Your task to perform on an android device: Sign out to the Outlook app
Image 0: 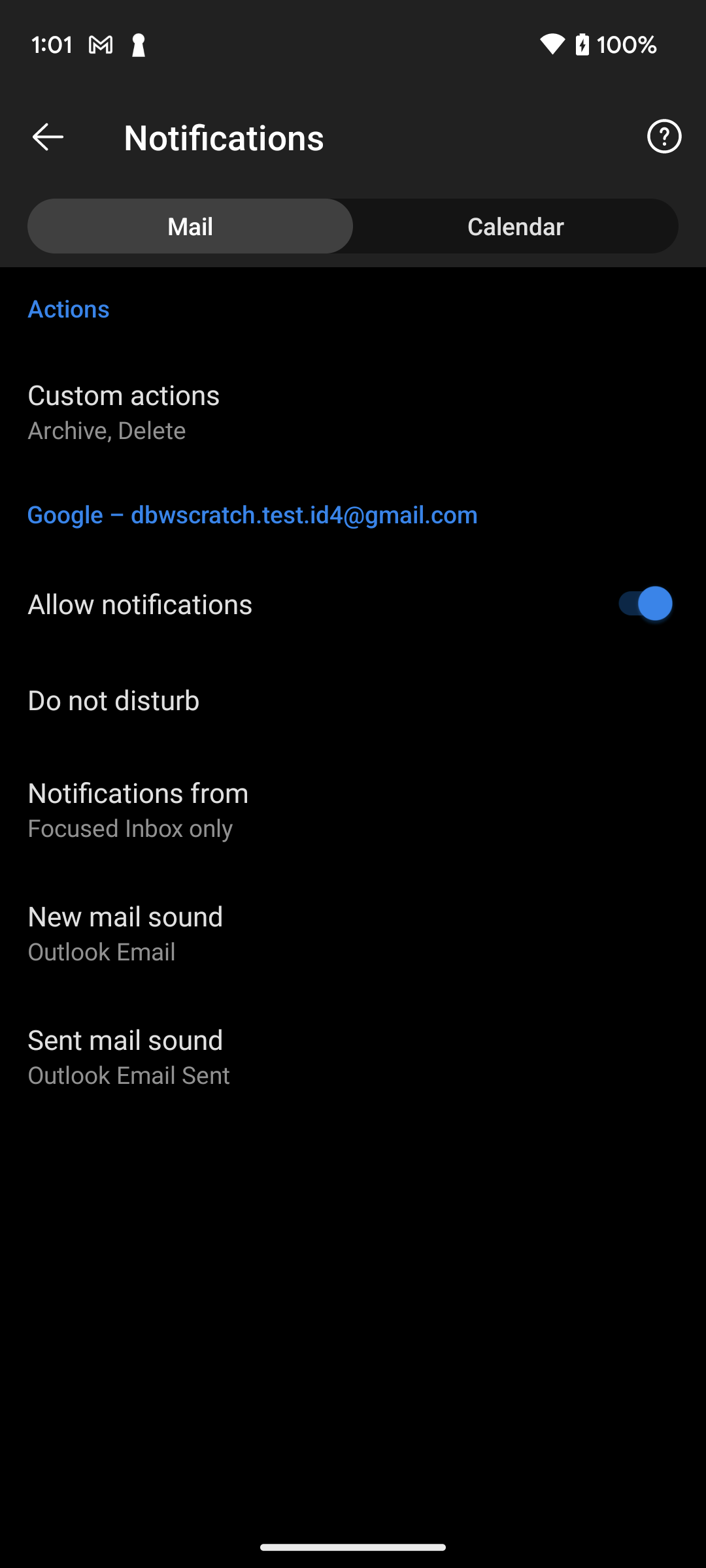
Go back to the previous page
Step 0: press back button
Image 1: 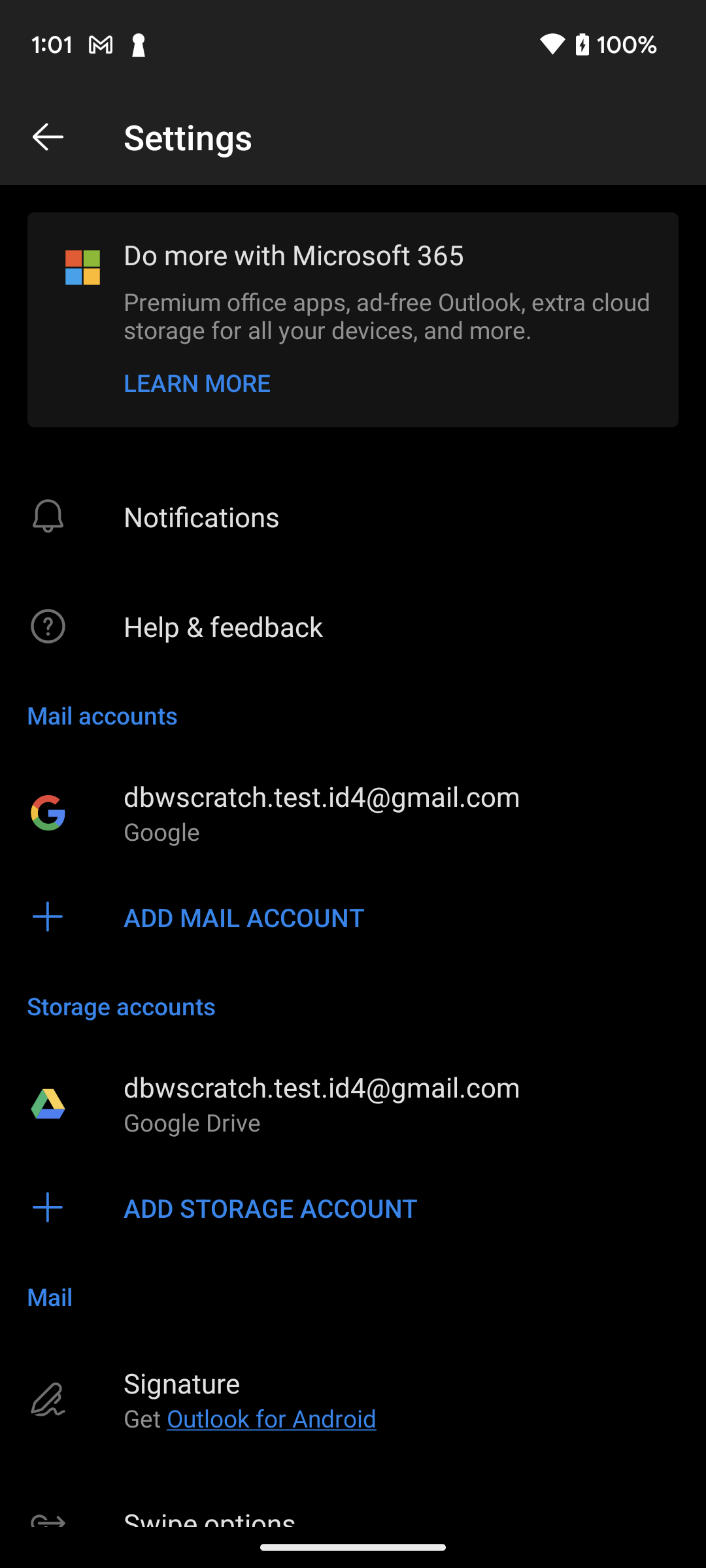
Click on the dbwscratch.test.id4@gmail.com to view sign out option 
Step 1: click (401, 796)
Image 2: 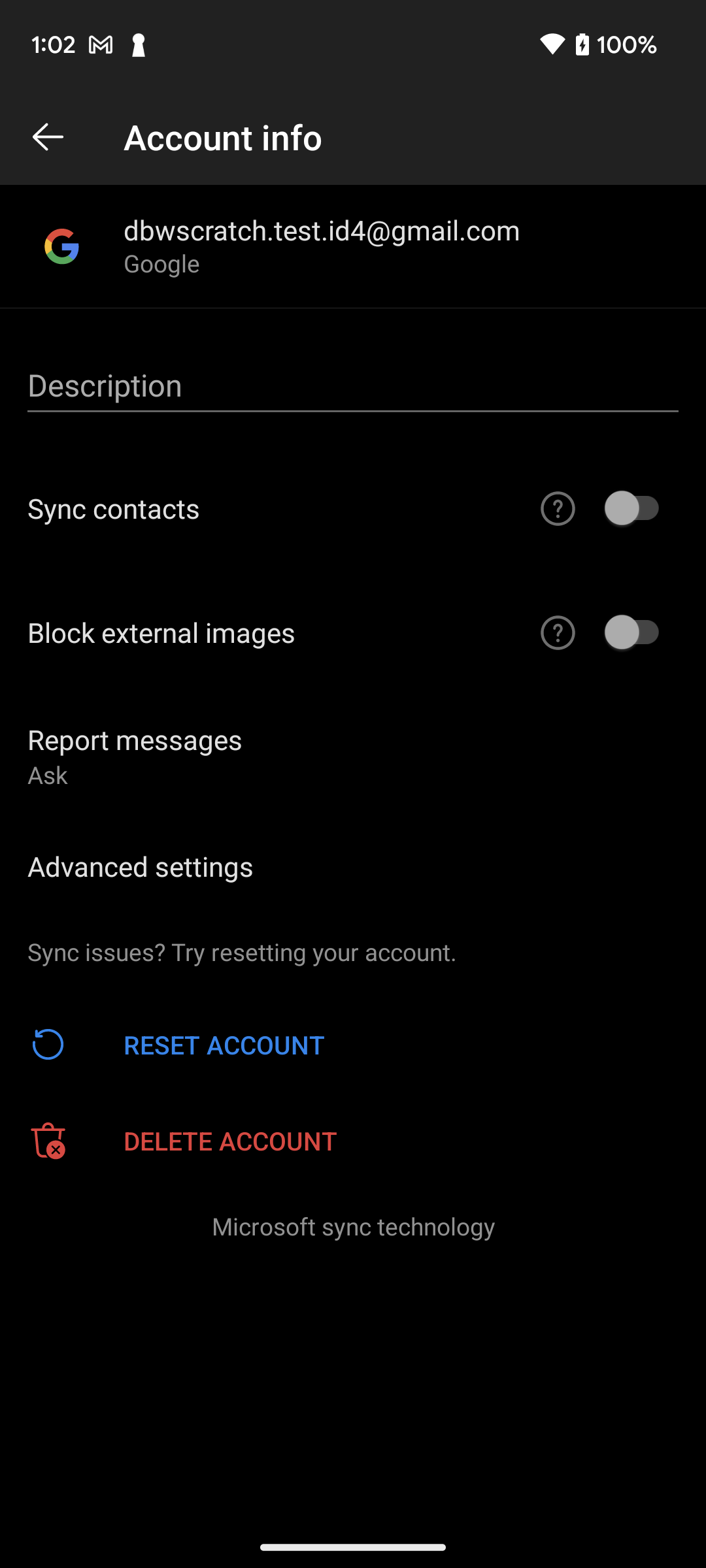
Click on Delete Account to sign out to the Outlook app
Step 2: click (401, 1140)
Image 3: 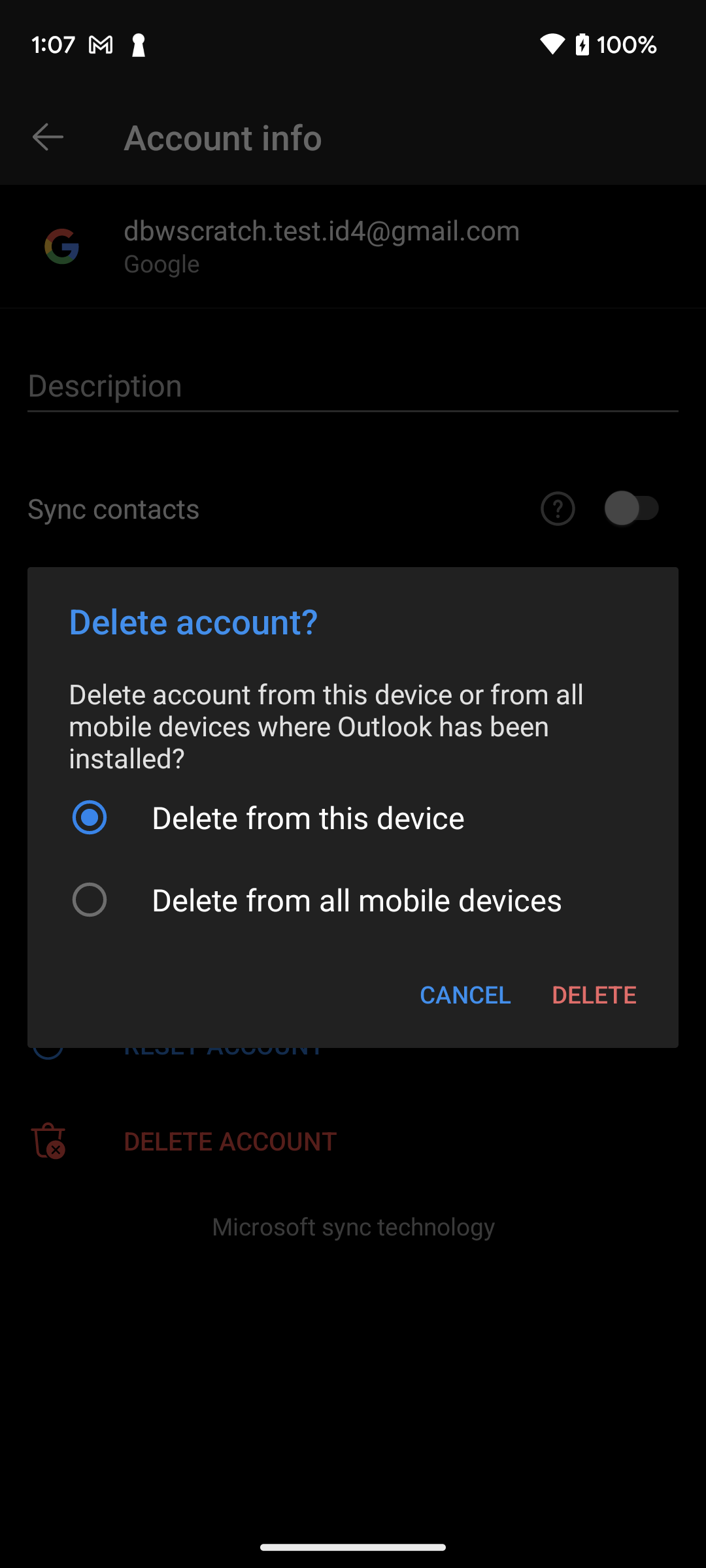
Click on Delete button to delete this account
Step 3: click (594, 994)